Your task to perform on an android device: It's time to change the shoe material because I'm sick of the outdated styles. Using the Shoppers Stop app, choose mesh for the shoe's outside material.
Image 0: 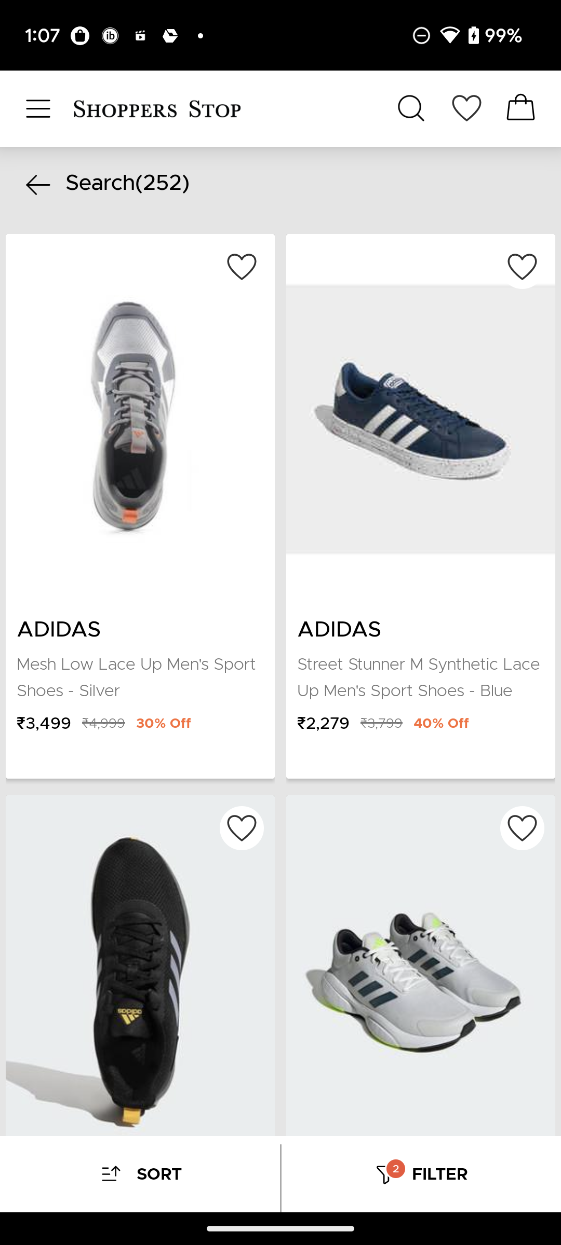
Click on FILTER at the bottom of the screen
Step 0: click (421, 1174)
Image 1: 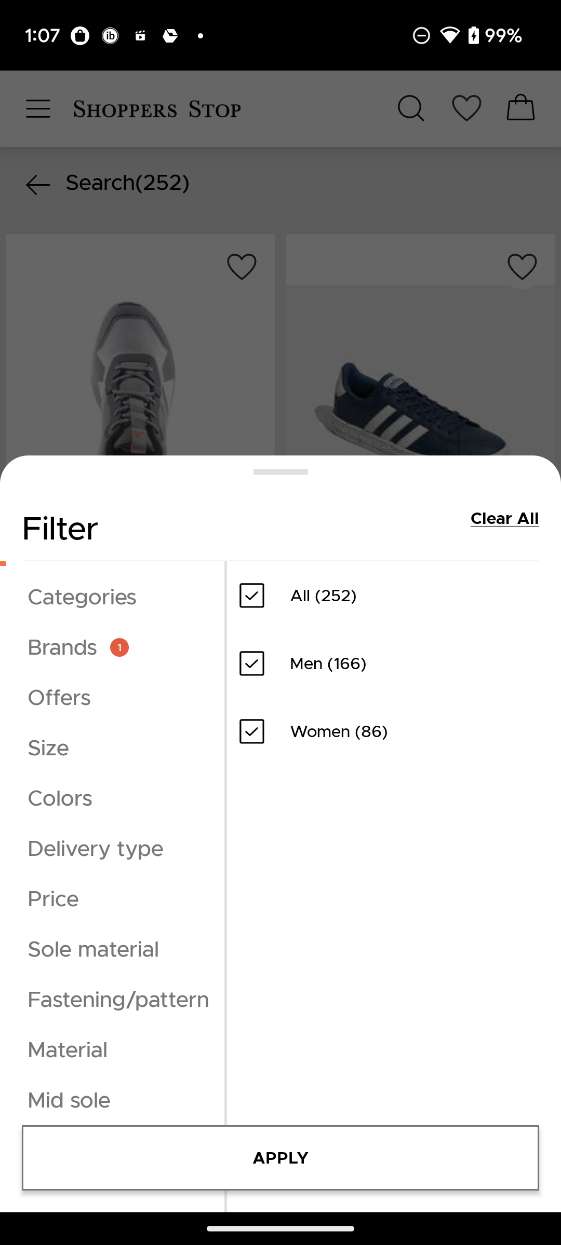
Click on Material Filter
Step 1: click (67, 1049)
Image 2: 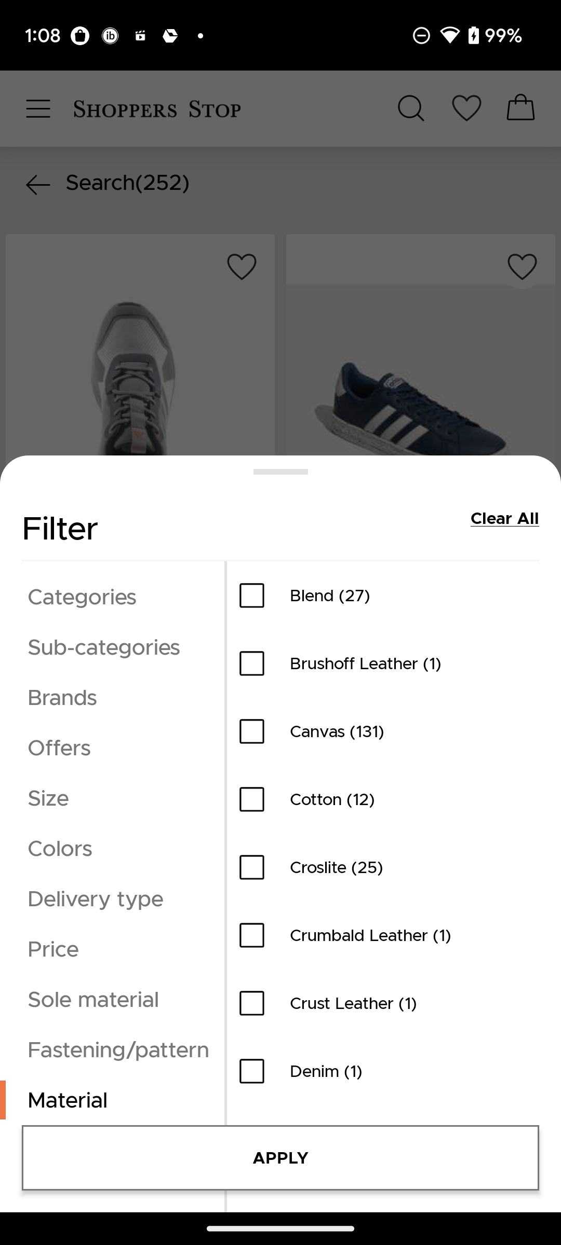
swipe up to see Mesh material
Step 2: scroll down
Image 3: 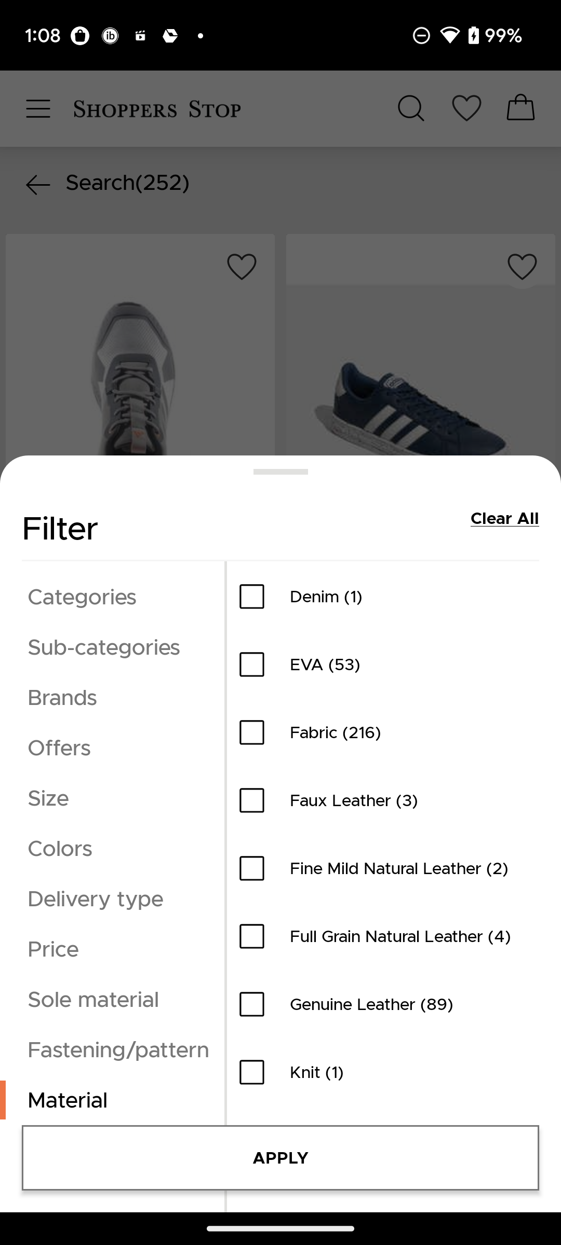
swipe up to see Mesh material
Step 3: scroll down
Image 4: 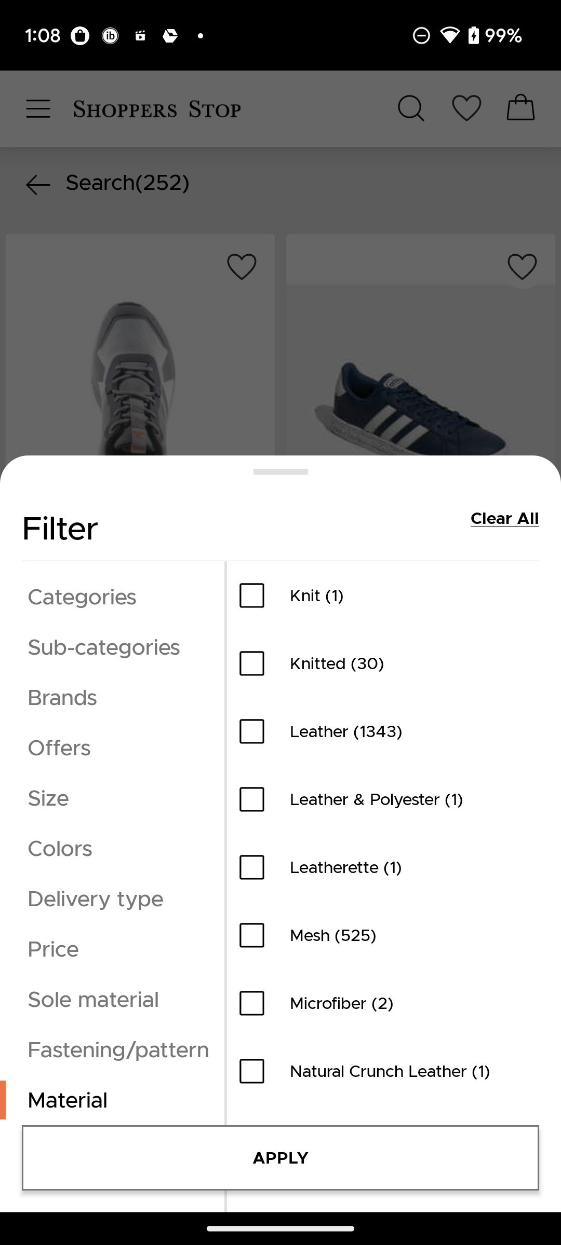
Click on the check box of Mesh Material
Step 4: click (256, 935)
Image 5: 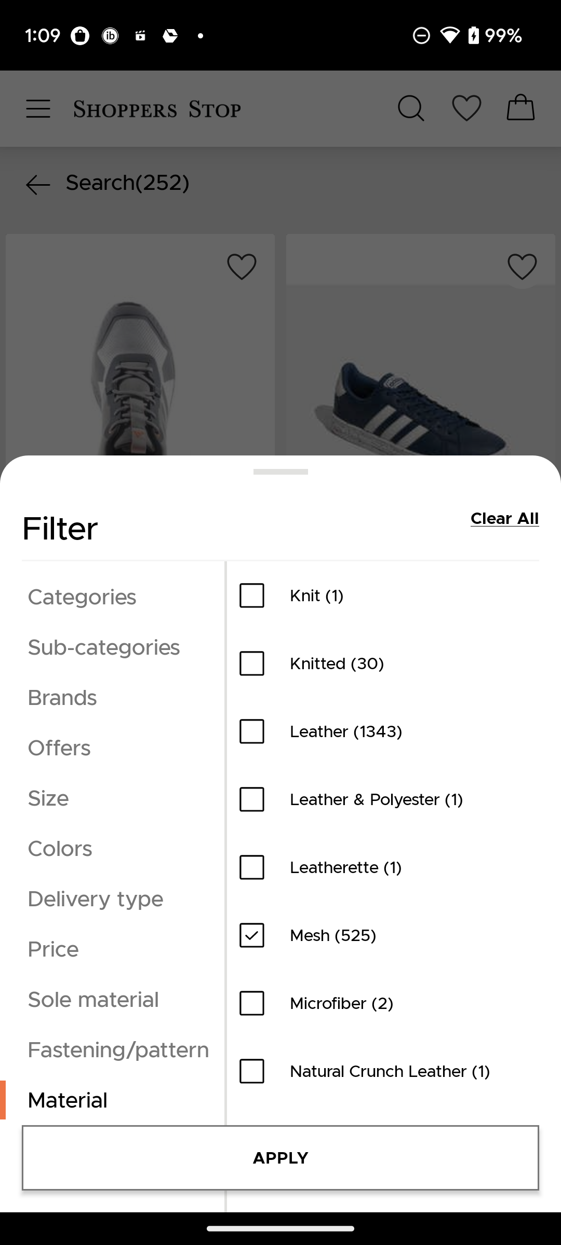
Click on APPLY button at the bottom of the screen
Step 5: click (280, 1158)
Image 6: 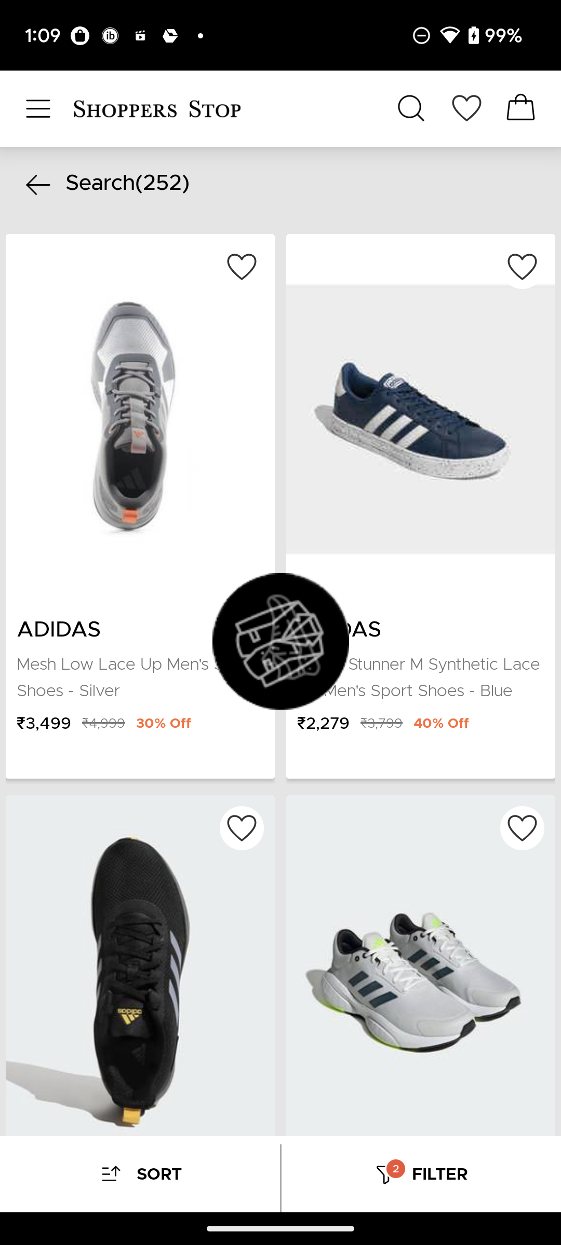
Click on APPLY button at the bottom of the screen
Step 6: wait